Your task to perform on an android device: Delete the second photo from the gallery app
Image 0: 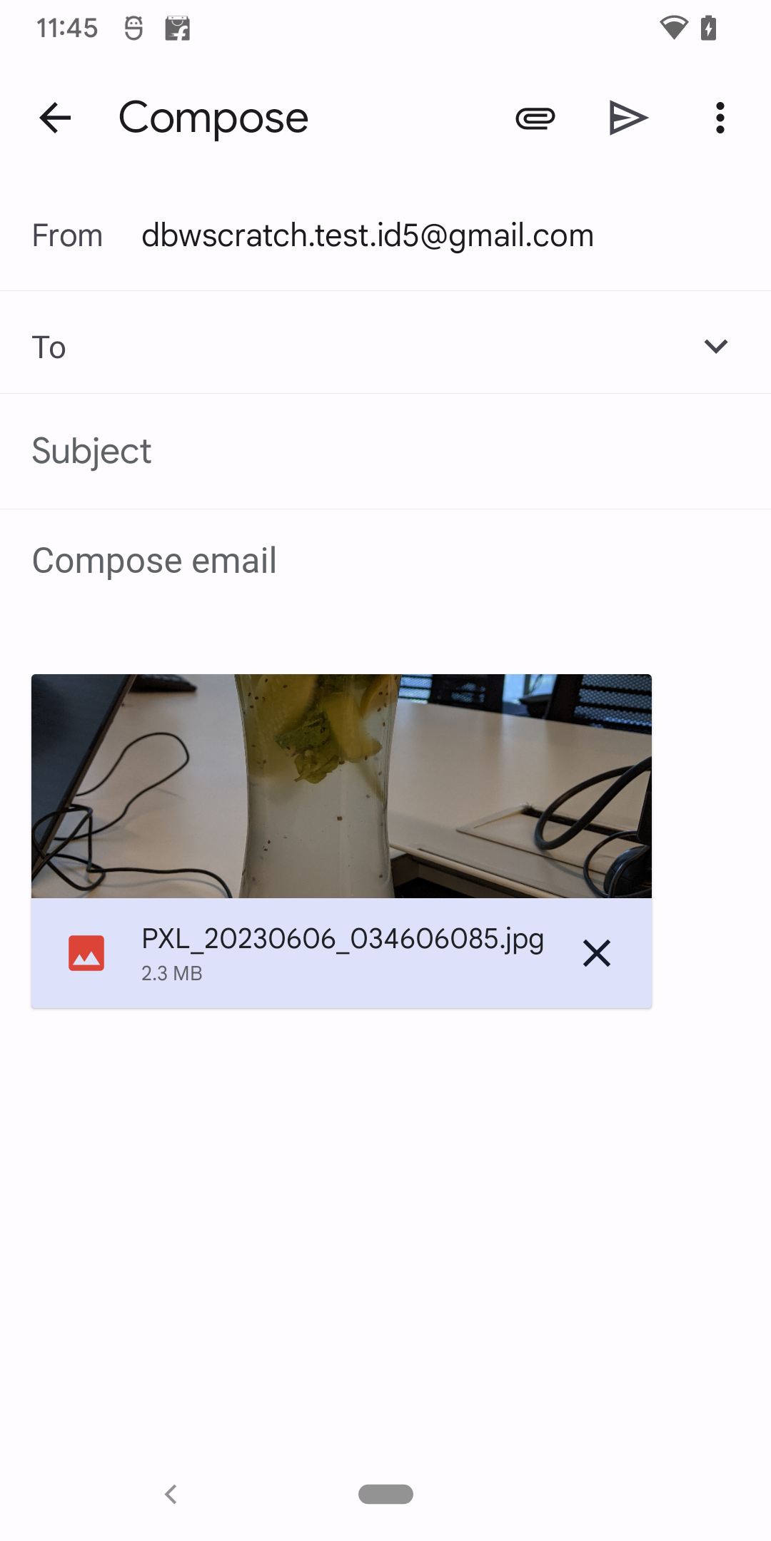
Open Gallery app
Step 0: open app "Gallery"
Image 1: 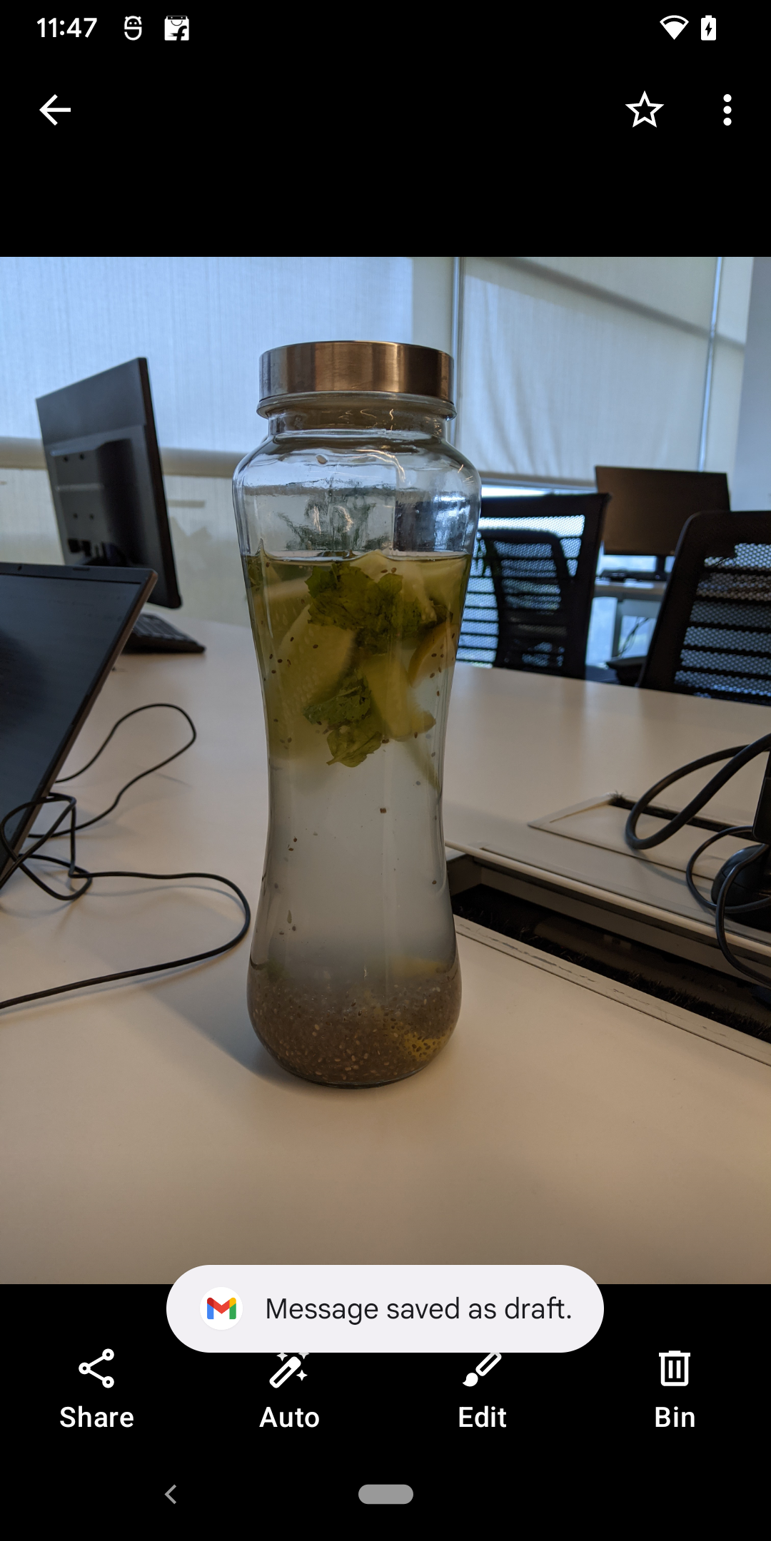
Go back to the previous page
Step 1: press back button
Image 2: 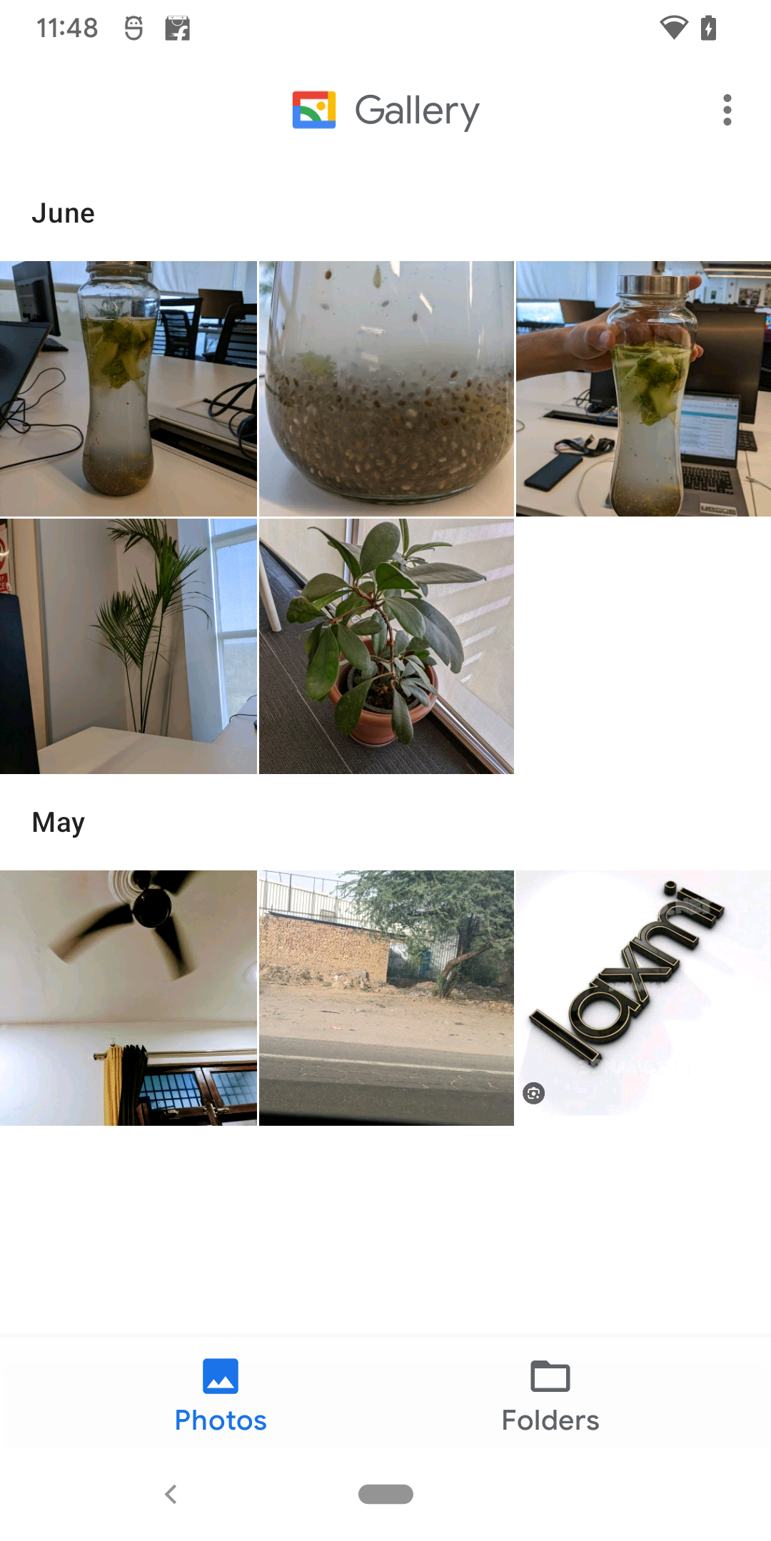
View the second photo
Step 2: click (386, 389)
Image 4: 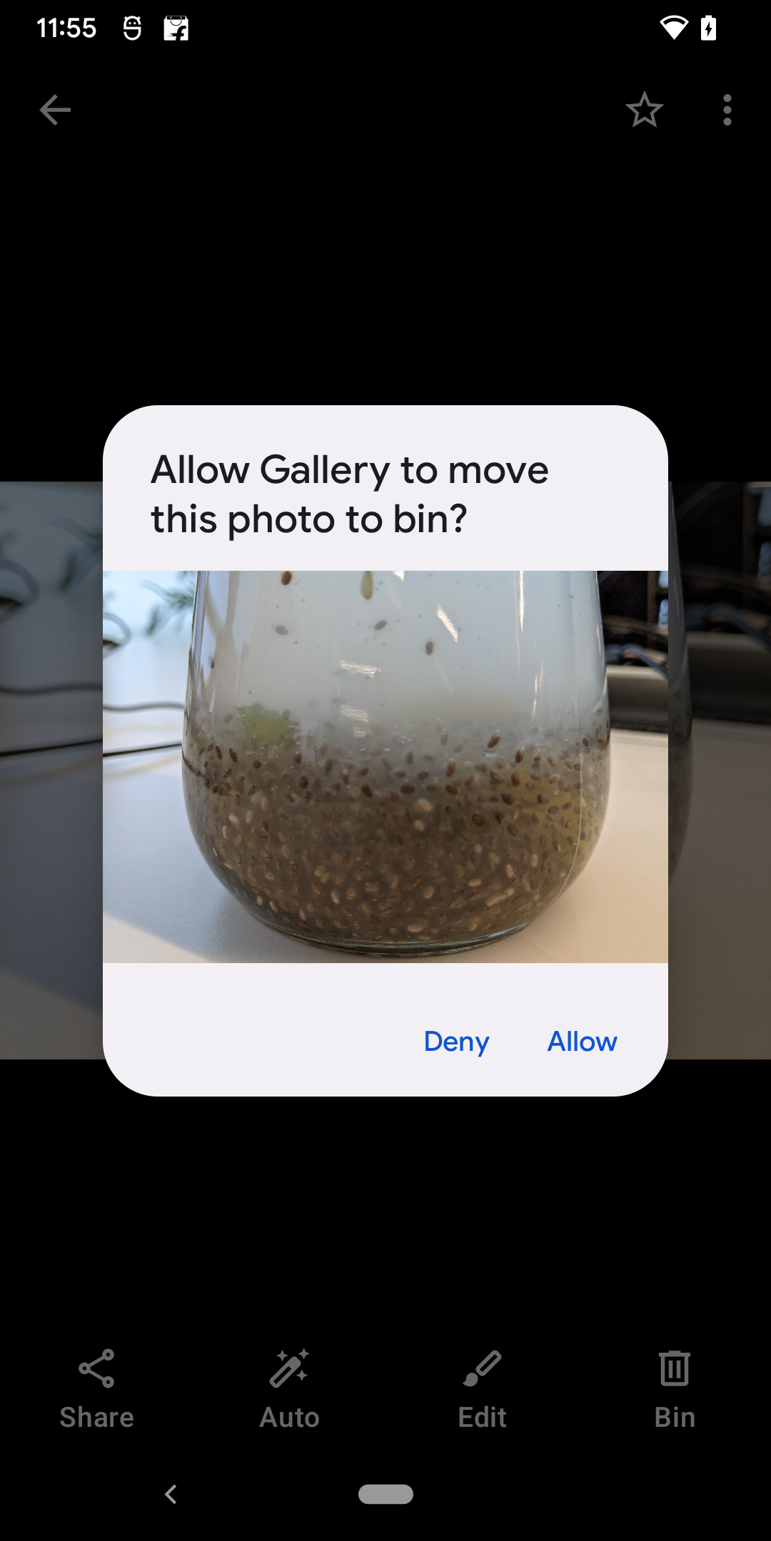
Click on the allow button
Step 4: click (582, 1041)